Your task to perform on an android device: After a long time I decided to listen to my favorite music, so search for the classical music in the YouTube Music app.
Image 0: 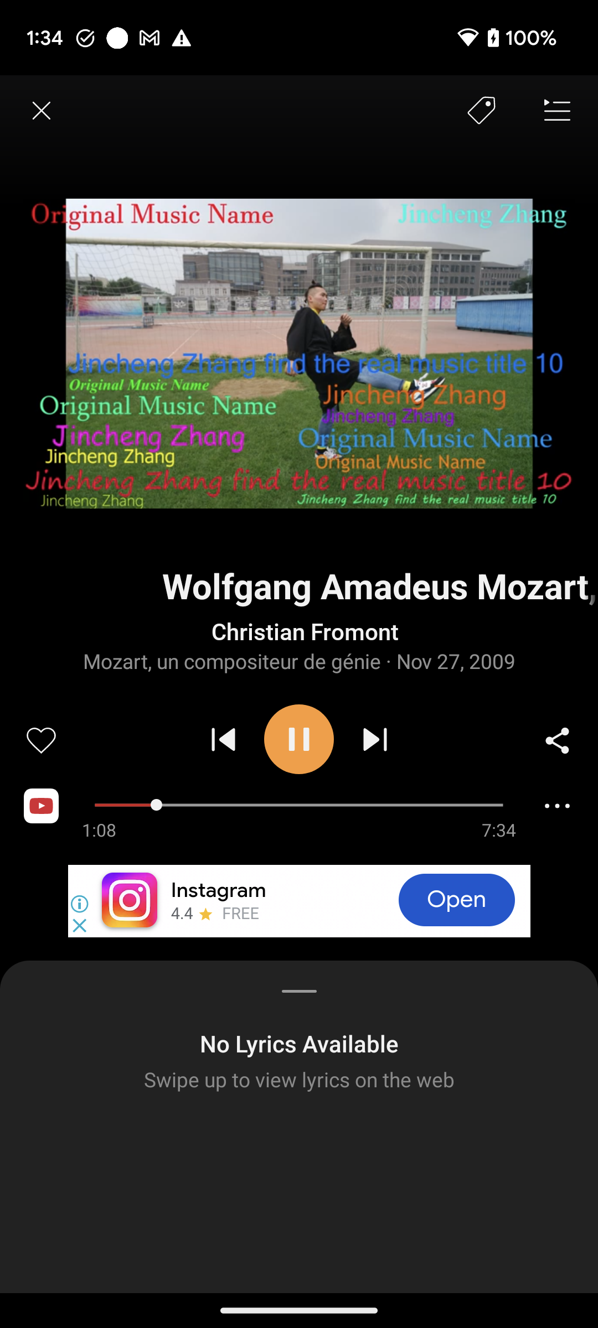
Open the YouTube Music app.
Step 0: open app "YouTube Music"
Image 1: 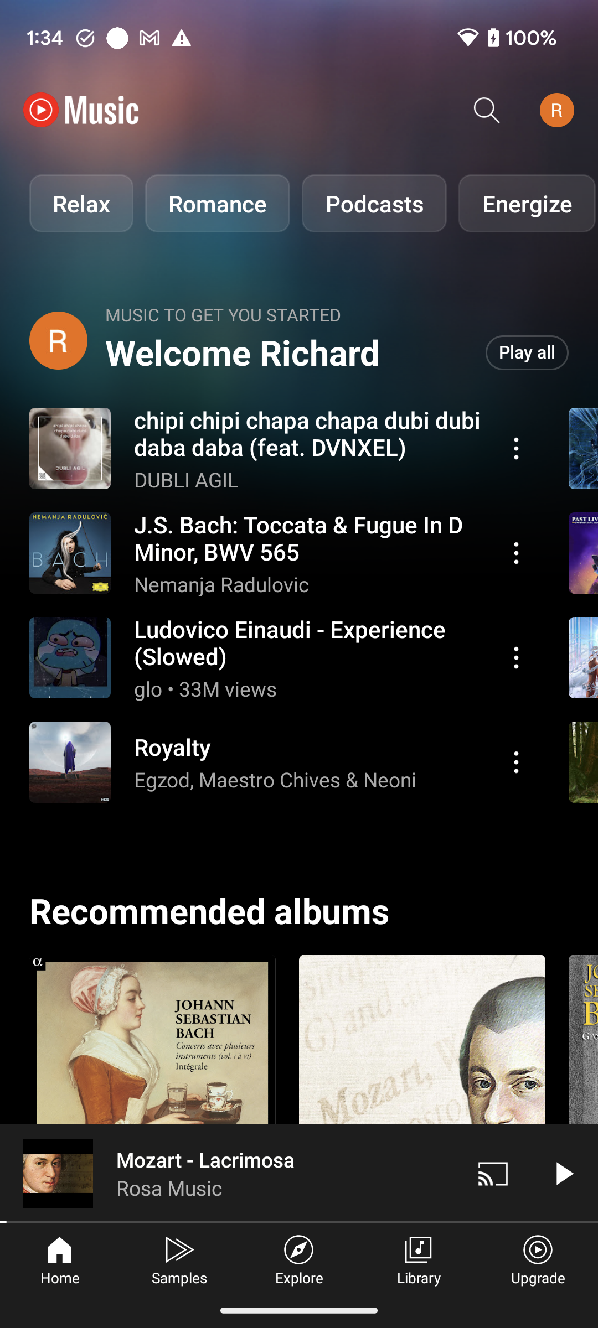
Click on the search icon at the top right corner of the screen to search for the music.
Step 1: click (487, 110)
Image 2: 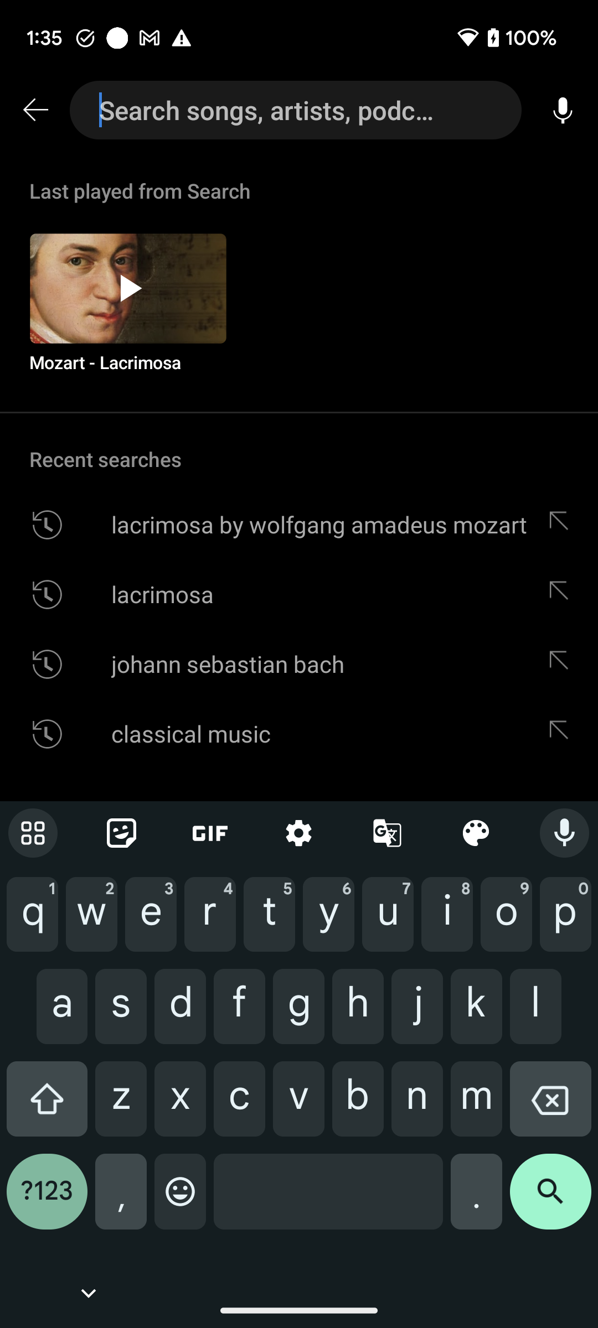
Type Classical Music in the search bar to search for the music.
Step 2: type "Classical Music"
Image 3: 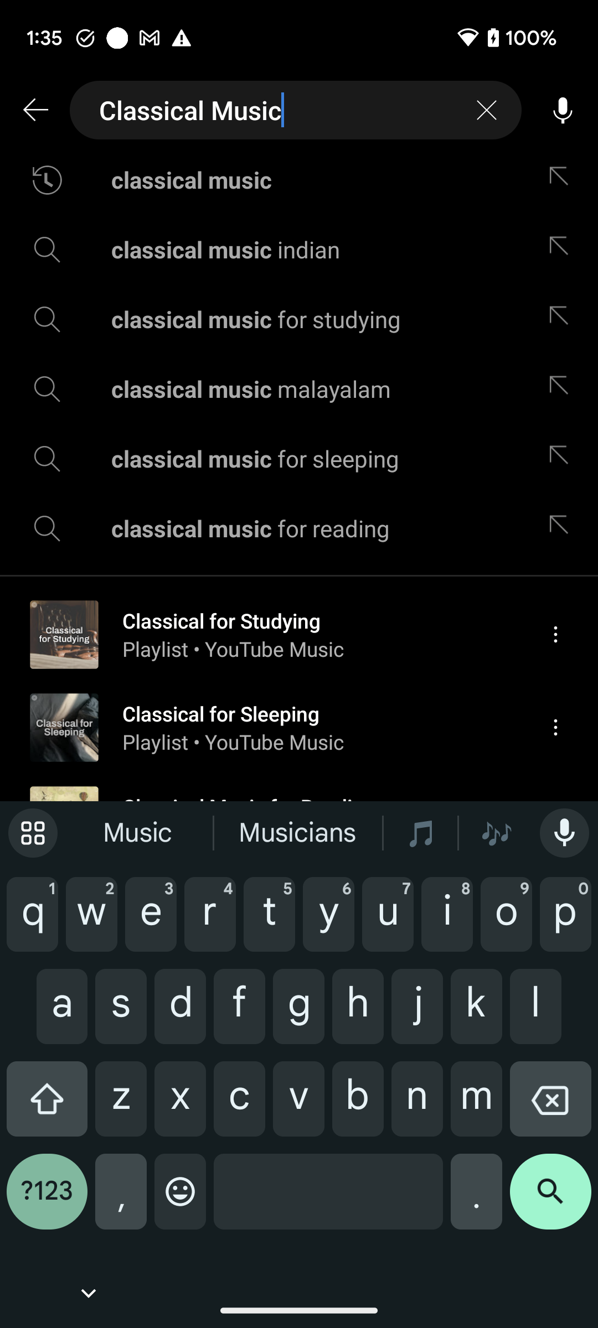
Click on the search icon at the bottom right corner of the screen to view the search result.
Step 3: click (563, 1174)